Your task to perform on an android device: Open the PlantIN app and identify the plants by taking a picture of them on your phone
Image 0: 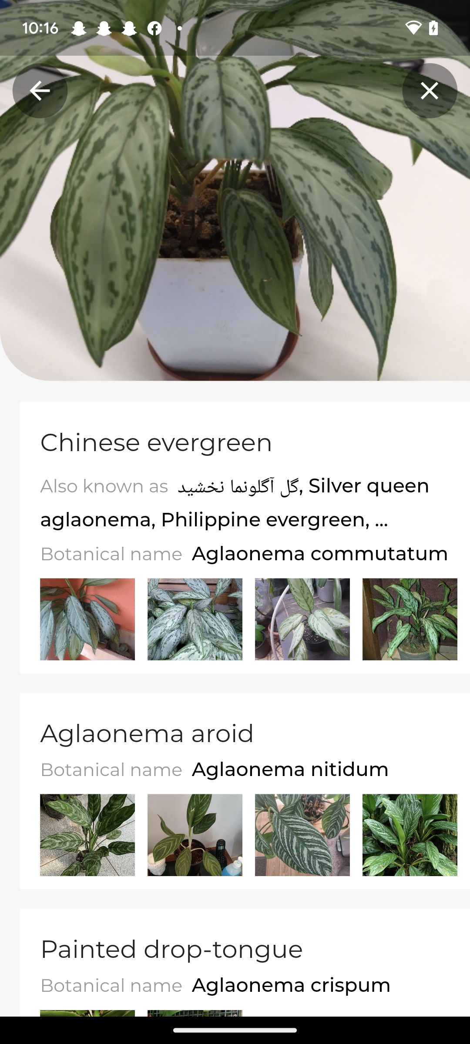
Open the PlantIN app
Step 0: open app "PlantIn"
Image 1: 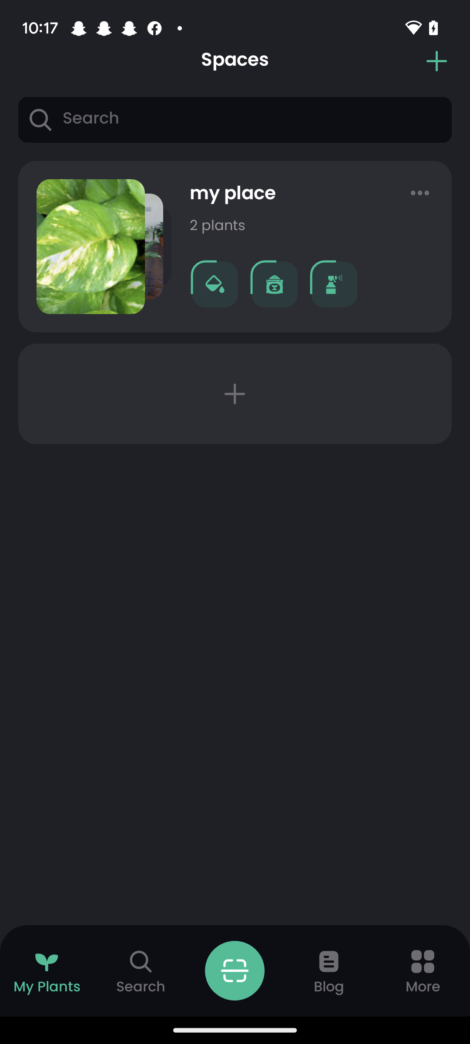
Click on the scan icon at the bottom middle of the screen
Step 1: click (235, 987)
Image 2: 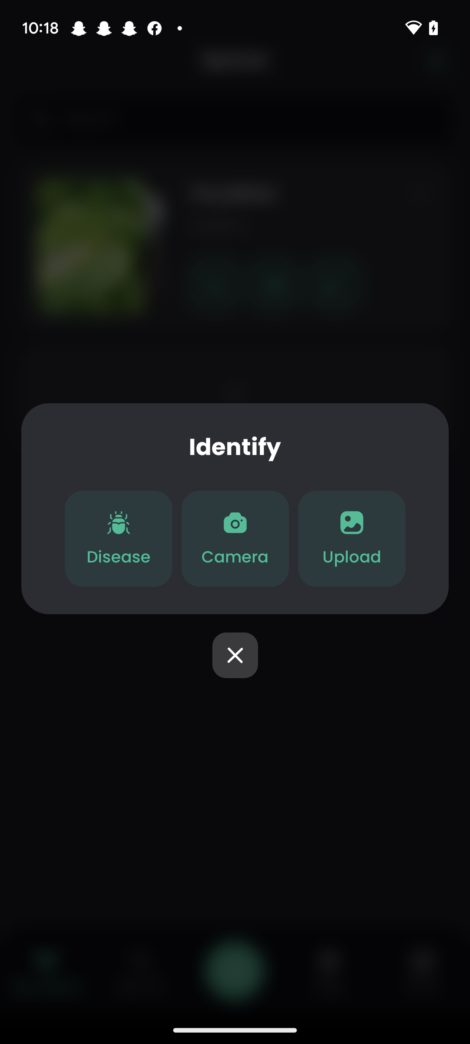
Click on the camera option
Step 2: click (235, 538)
Image 3: 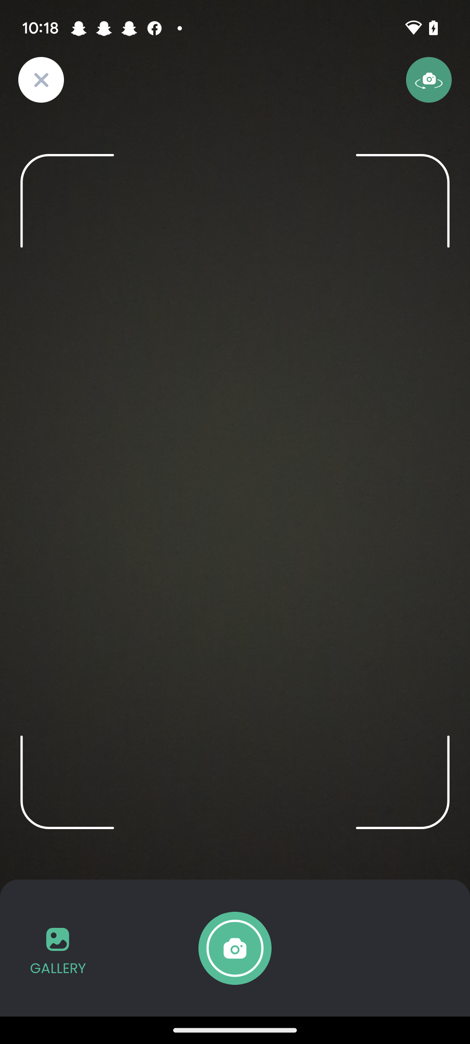
Click the picture of a plant
Step 3: click (235, 948)
Image 4: 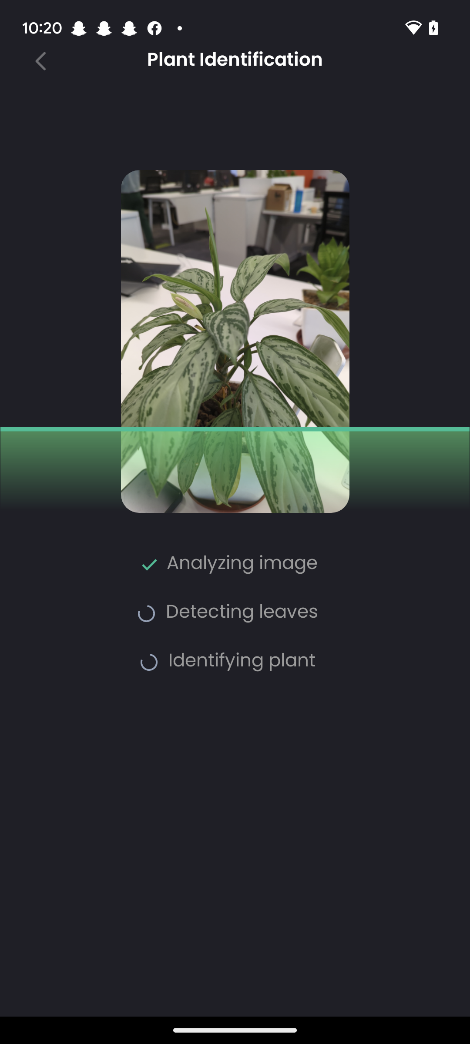
Click the picture of a plant
Step 4: wait
Image 5: 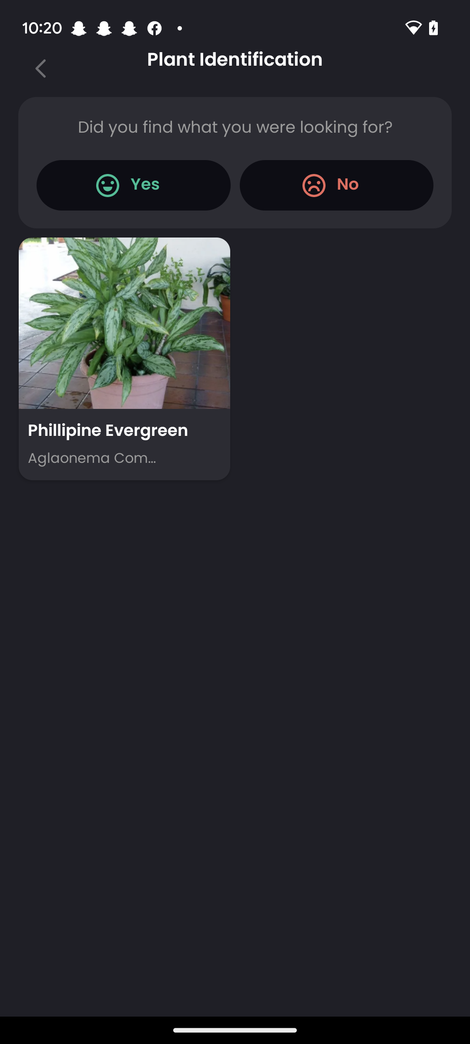
Open the first result
Step 5: click (124, 359)